Your task to perform on an android device: I want to browse shoes for the gym.
Image 0: 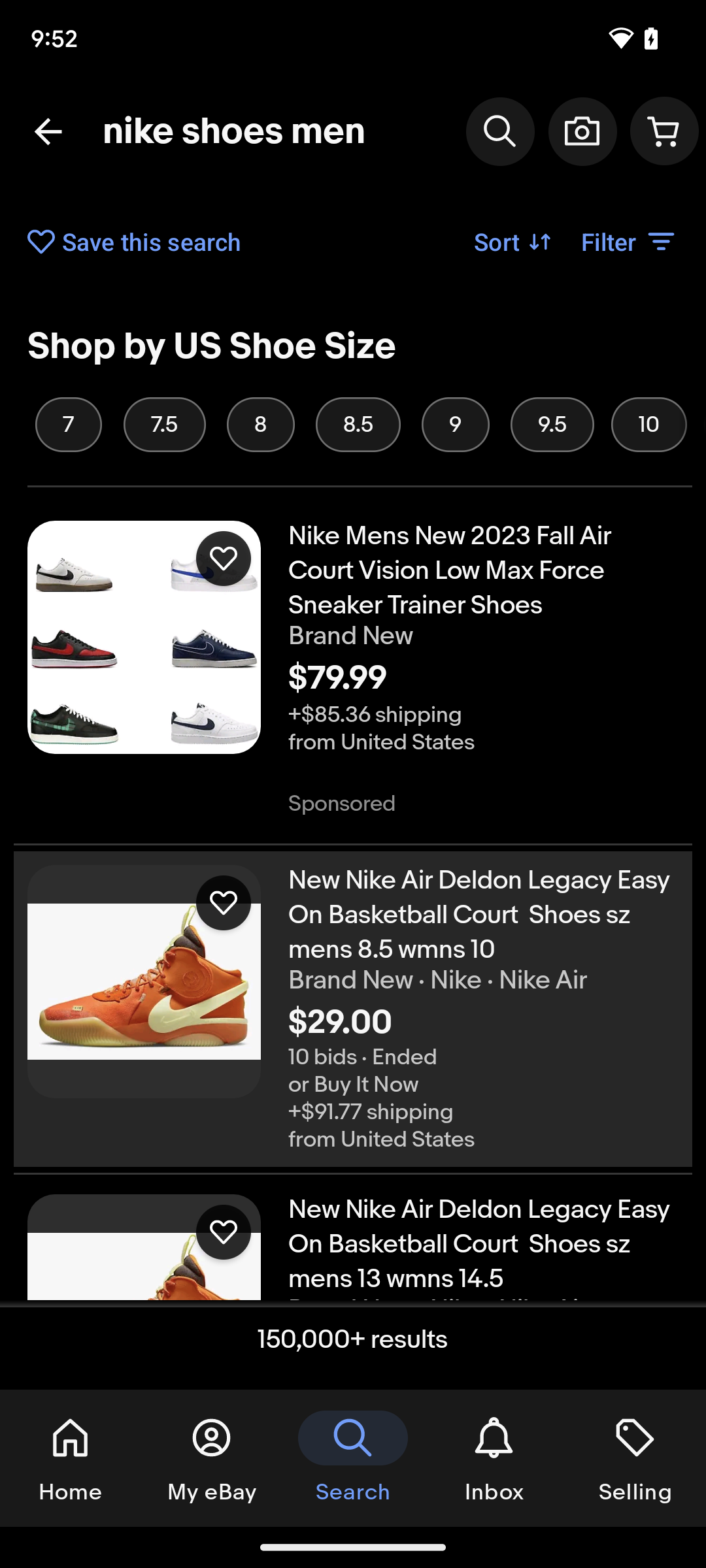
Swipe up to browse for Nike shoes on the screen.
Step 0: scroll down
Image 1: 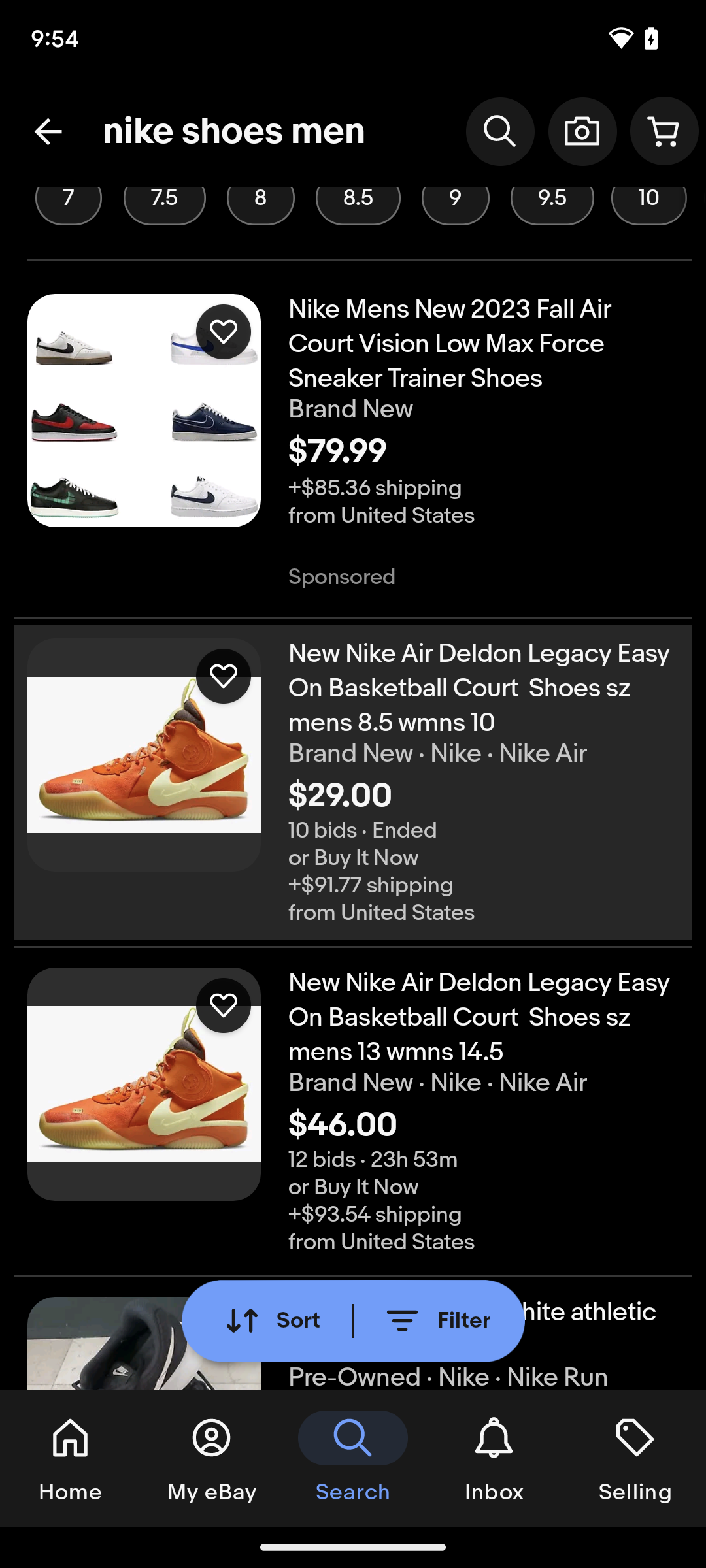
Swipe up to browse for Nike shoes on the screen.
Step 1: scroll down
Image 2: 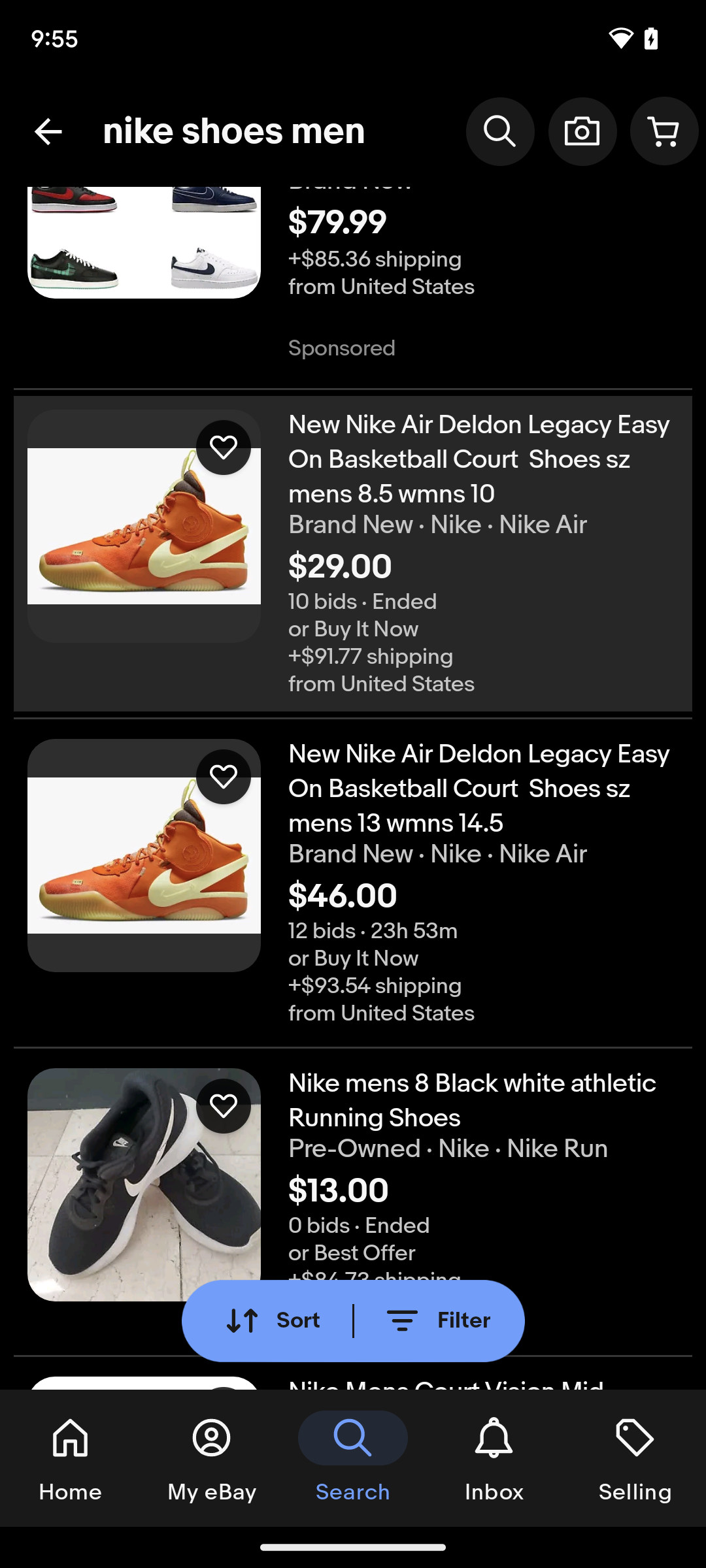
Swipe up to browse for Nike shoes on the screen.
Step 2: scroll down